Your task to perform on an android device: I want to get notifications of new recipes that are newly uploaded in this app, so turn on the notification of the new uploaded recipes in the Yummly app.
Image 0: 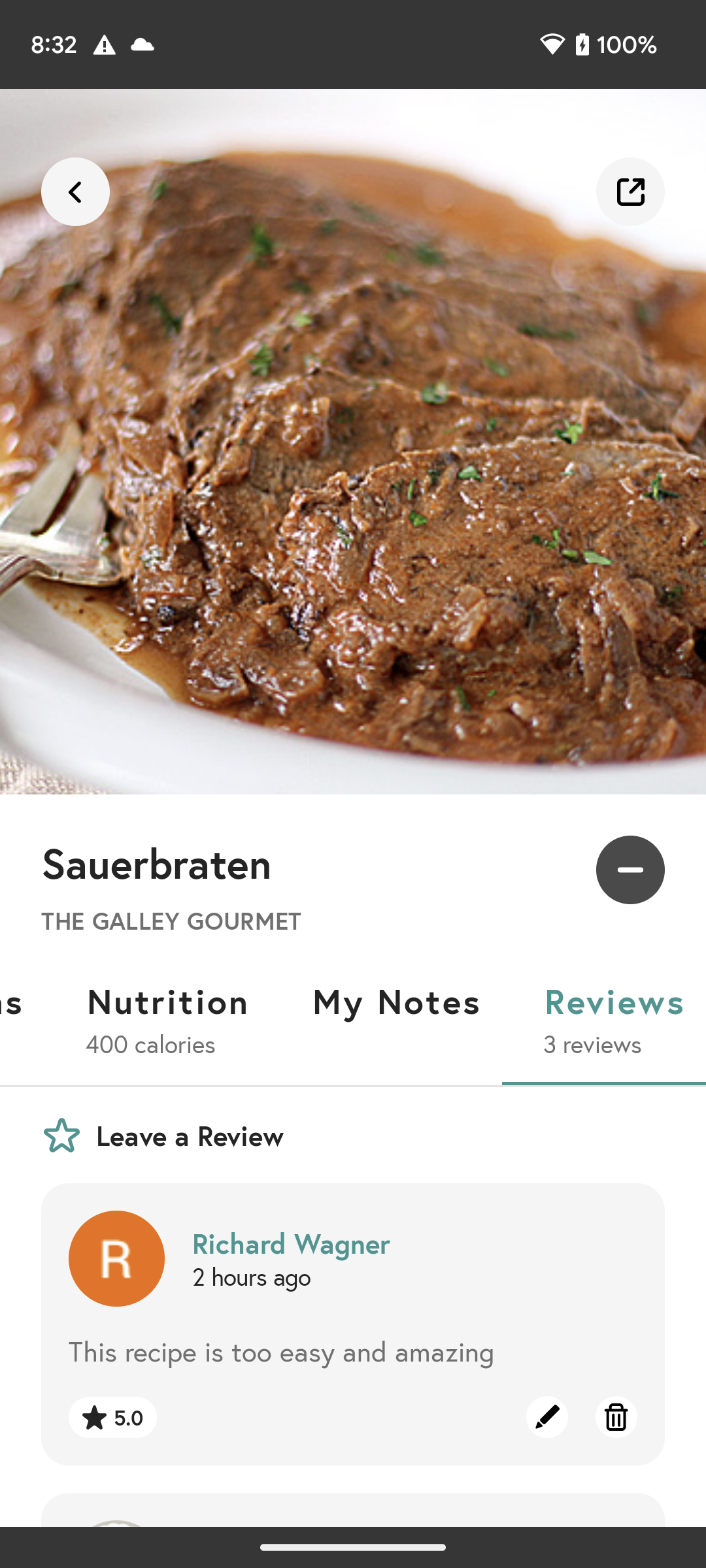
Go back to the previous page
Step 0: press back button
Image 1: 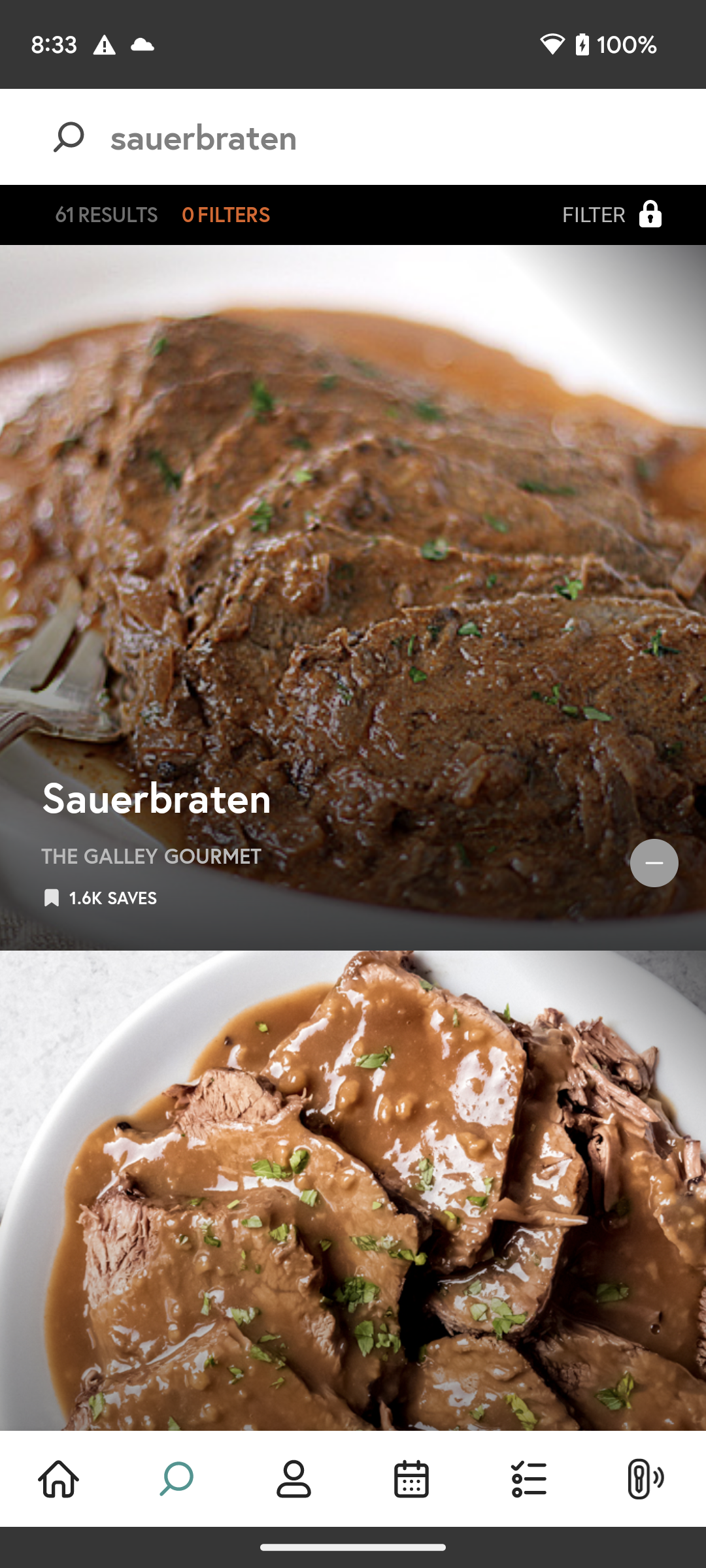
Click on the profile tab at the bottom of the screen
Step 1: click (294, 1478)
Image 2: 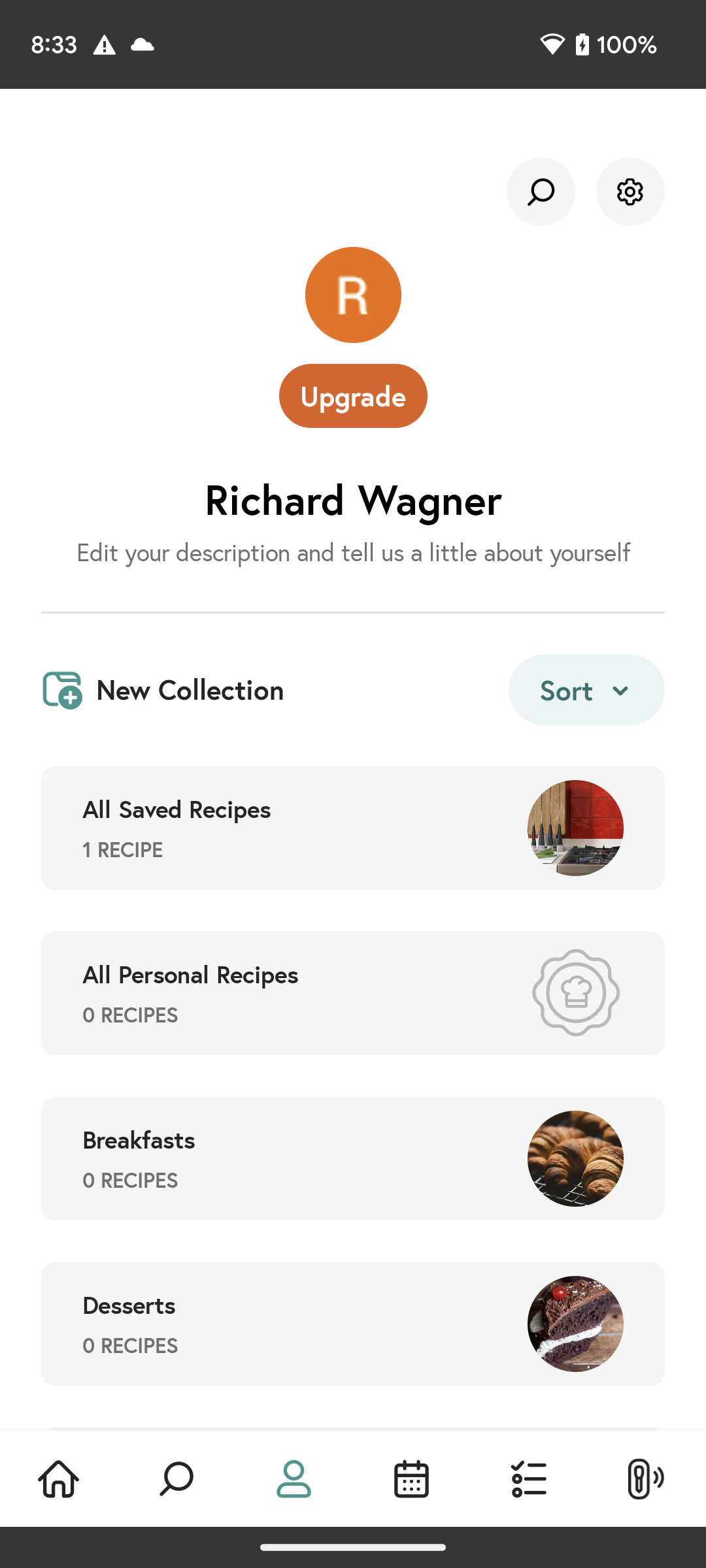
Click on the settings icon at the top right corner of the screen to view the notification option.
Step 2: click (630, 192)
Image 3: 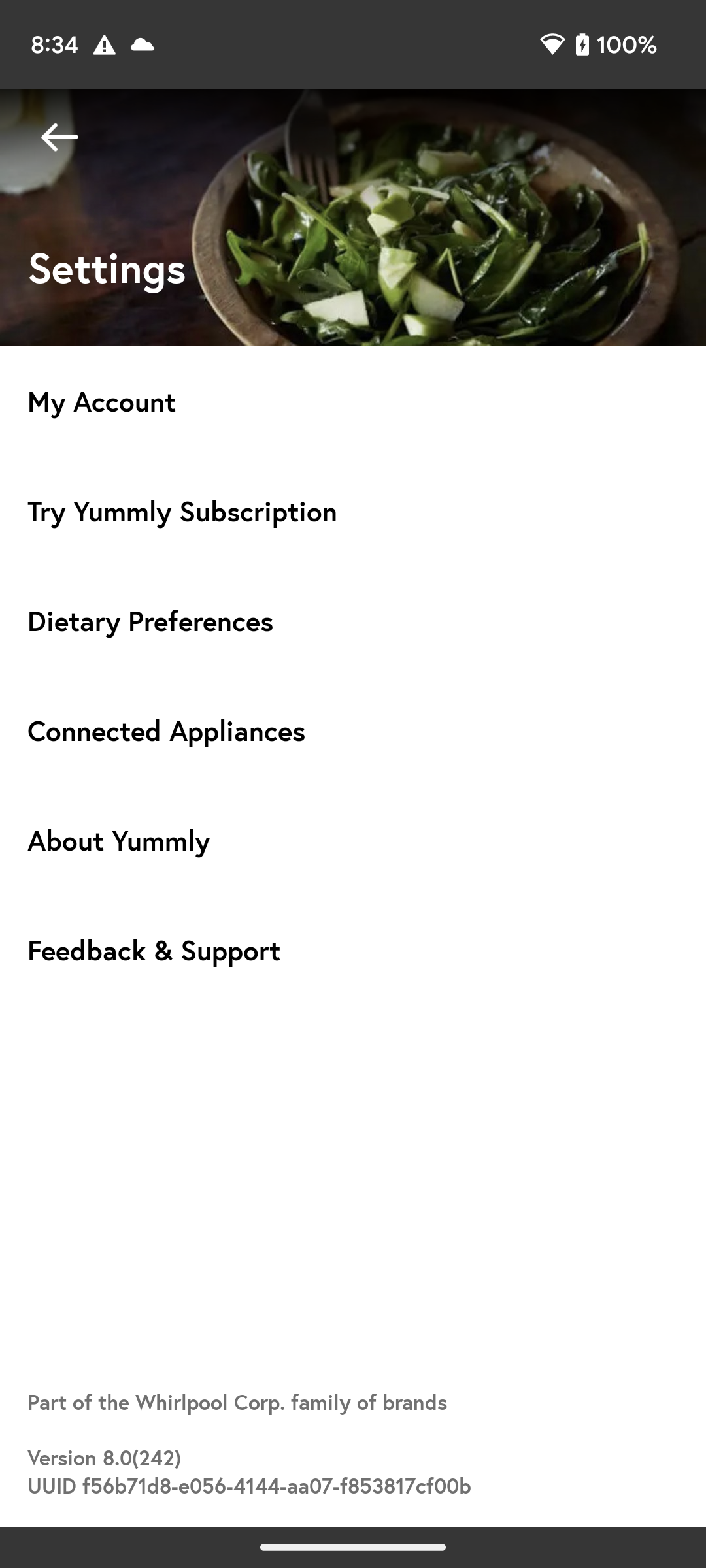
Click on the My Account option to view the notification option.
Step 3: click (353, 400)
Image 4: 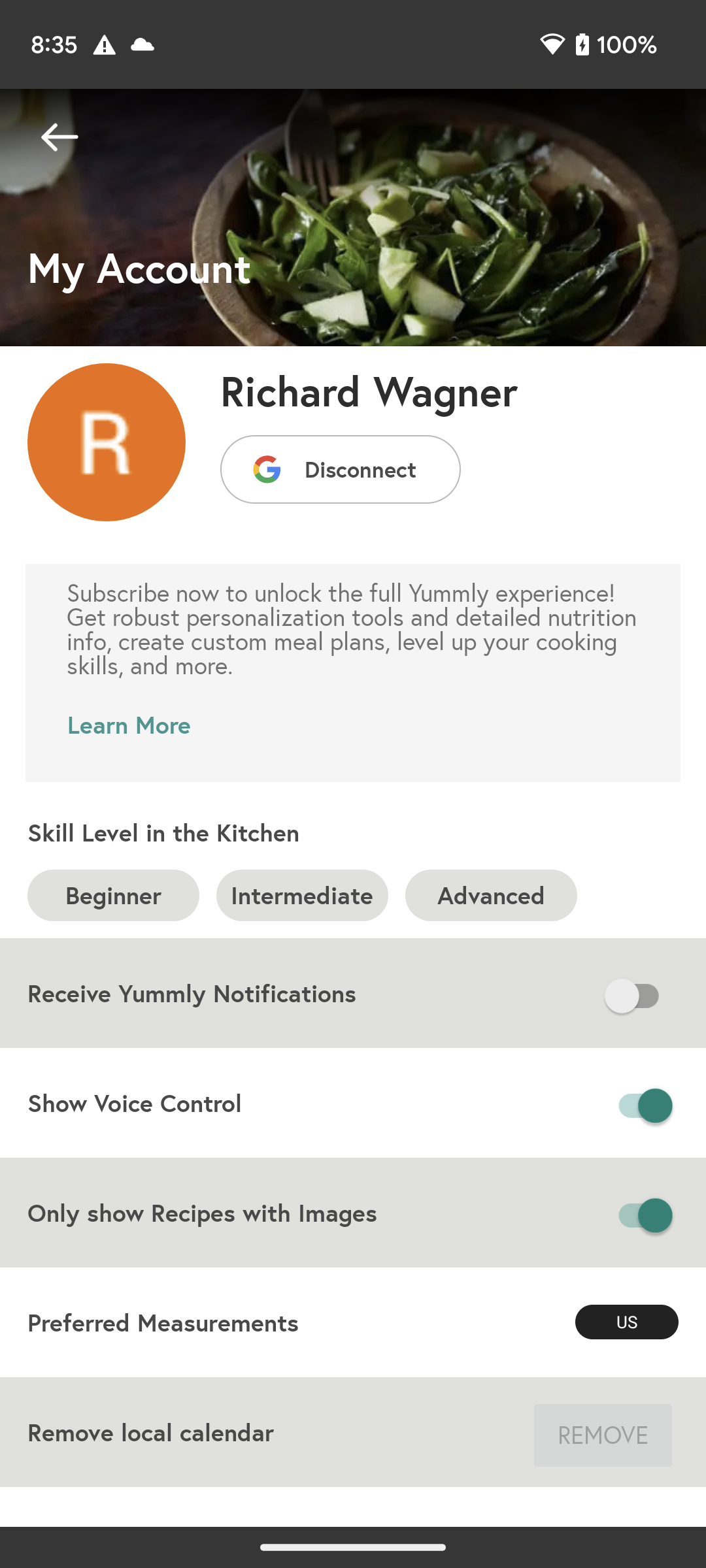
Click on the toggle button of the notification option to turn on the notification.
Step 4: click (639, 996)
Image 5: 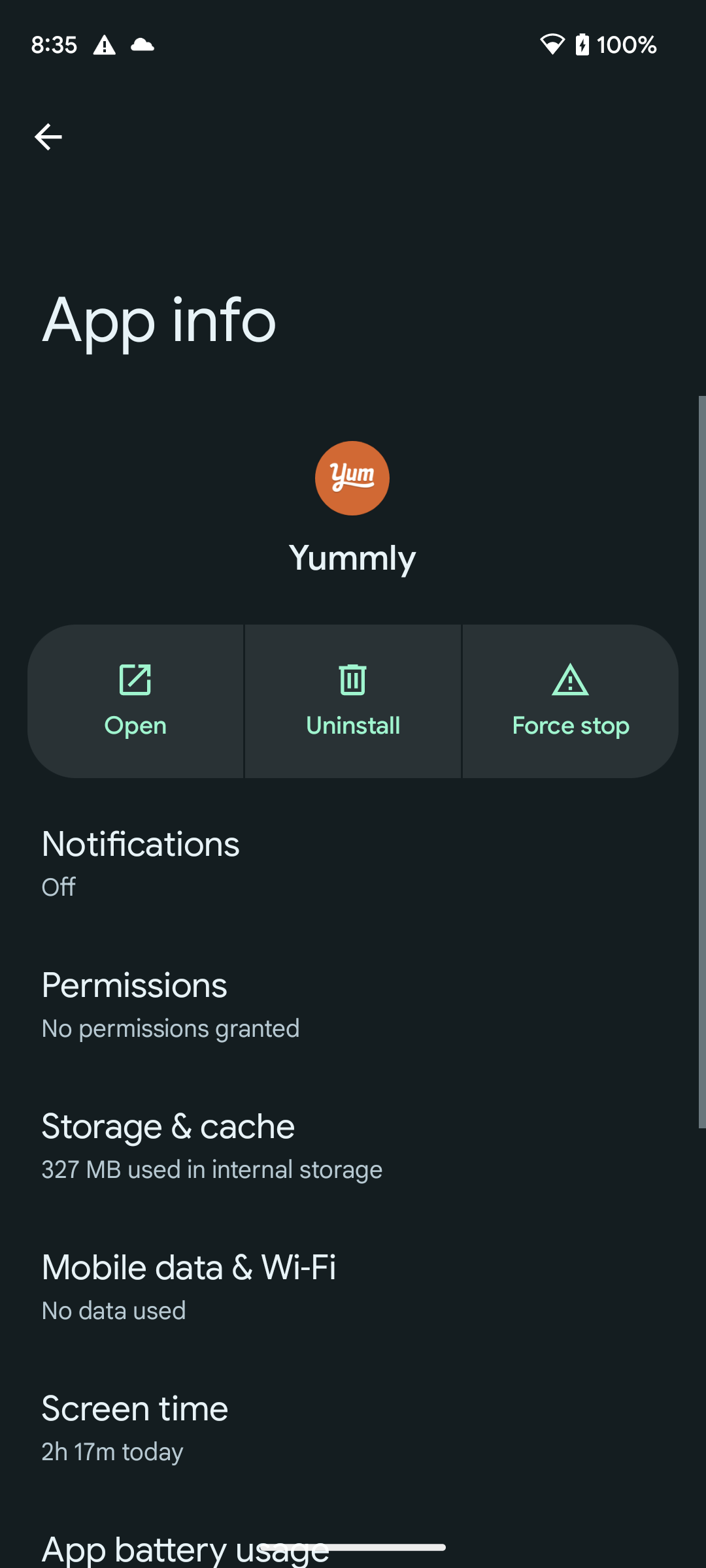
Click on the Notification option.
Step 5: click (360, 862)